Your task to perform on an android device: Before purchasing a 46pcs/set Ratchet Wrench Tools kit I want to read reviews of this wrench tool kit, so view all reviews of this wrench tool kit in the Joom app.
Image 0: 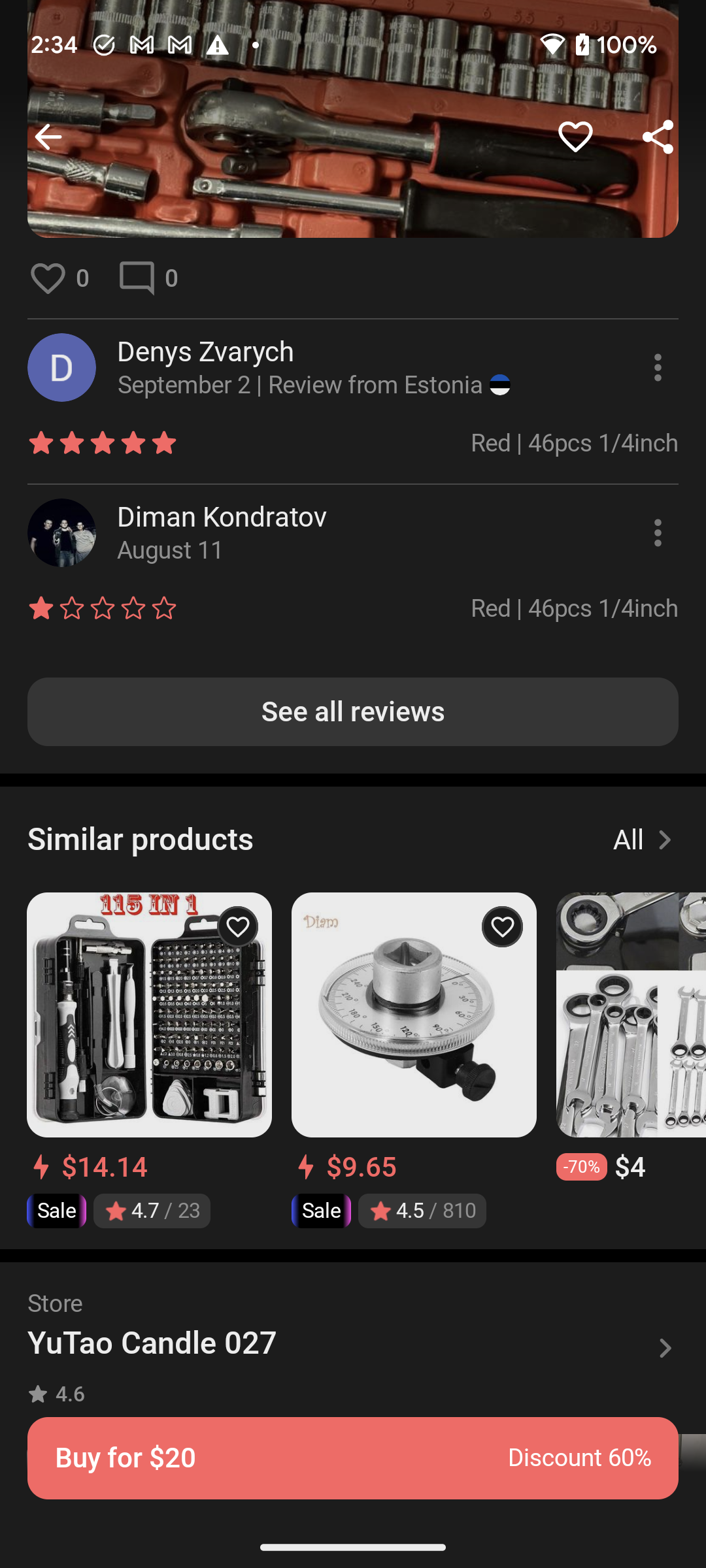
Click on the See all reviews button to view all reviews of this Wrench Tools kit.
Step 0: click (353, 711)
Image 1: 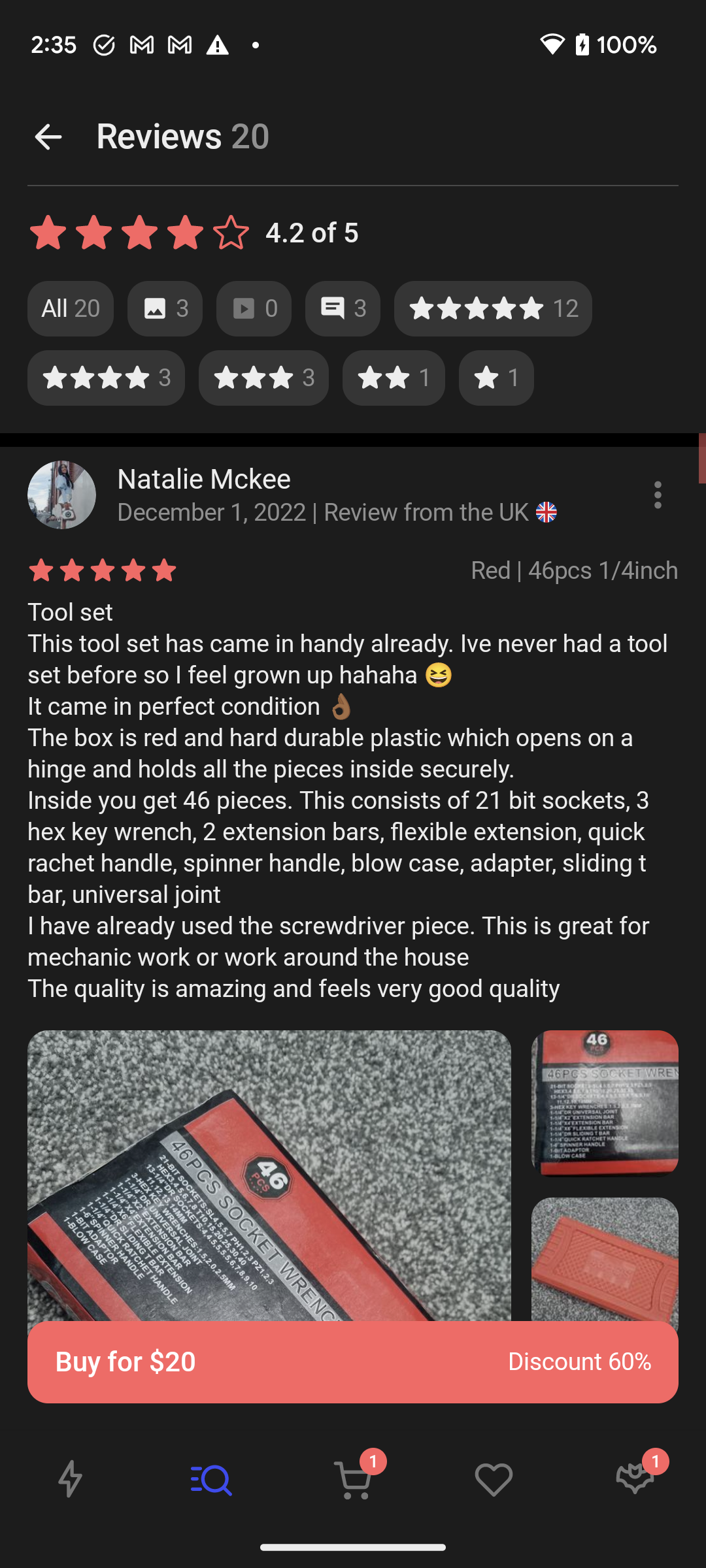
Scroll down to view more reviews.
Step 1: scroll down
Image 2: 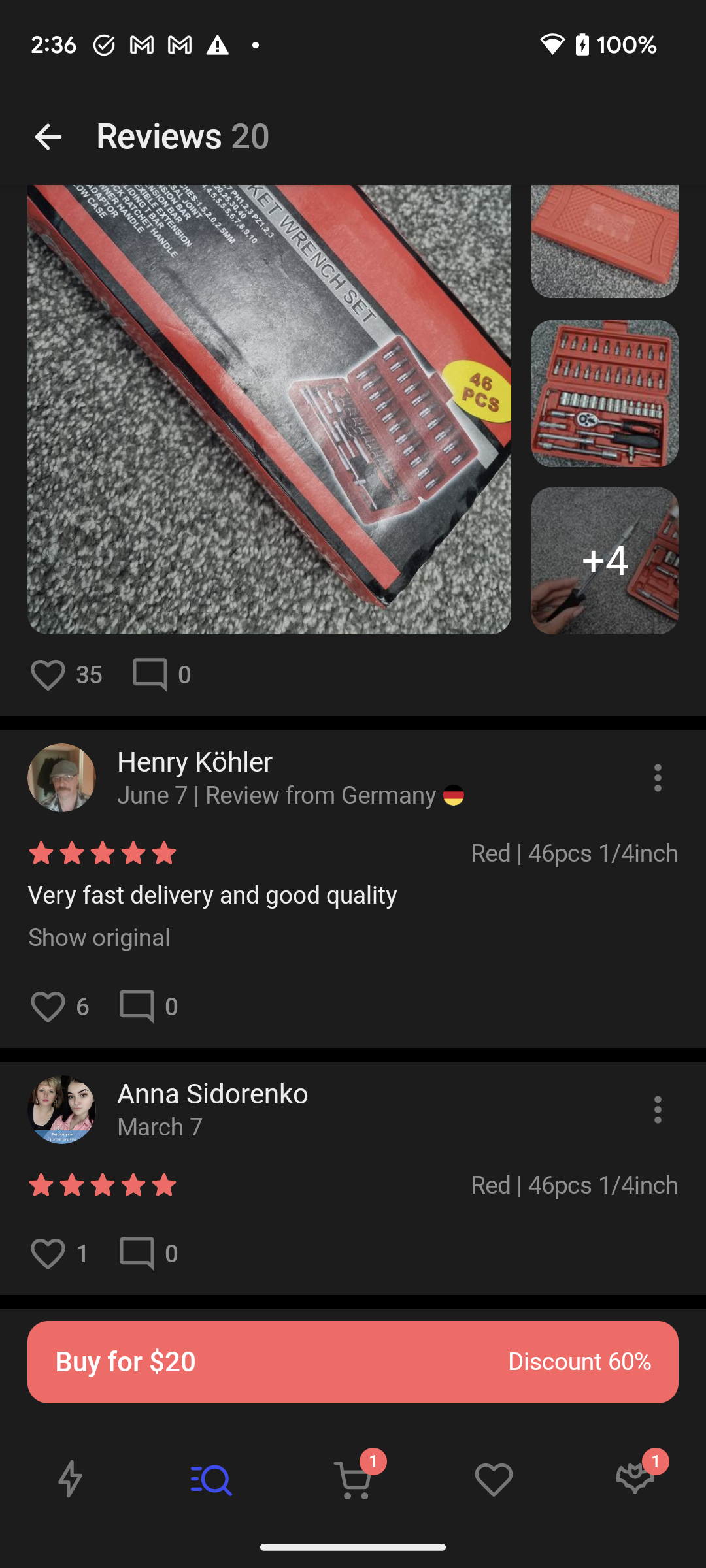
Scroll down to view more reviews.
Step 2: scroll down
Image 3: 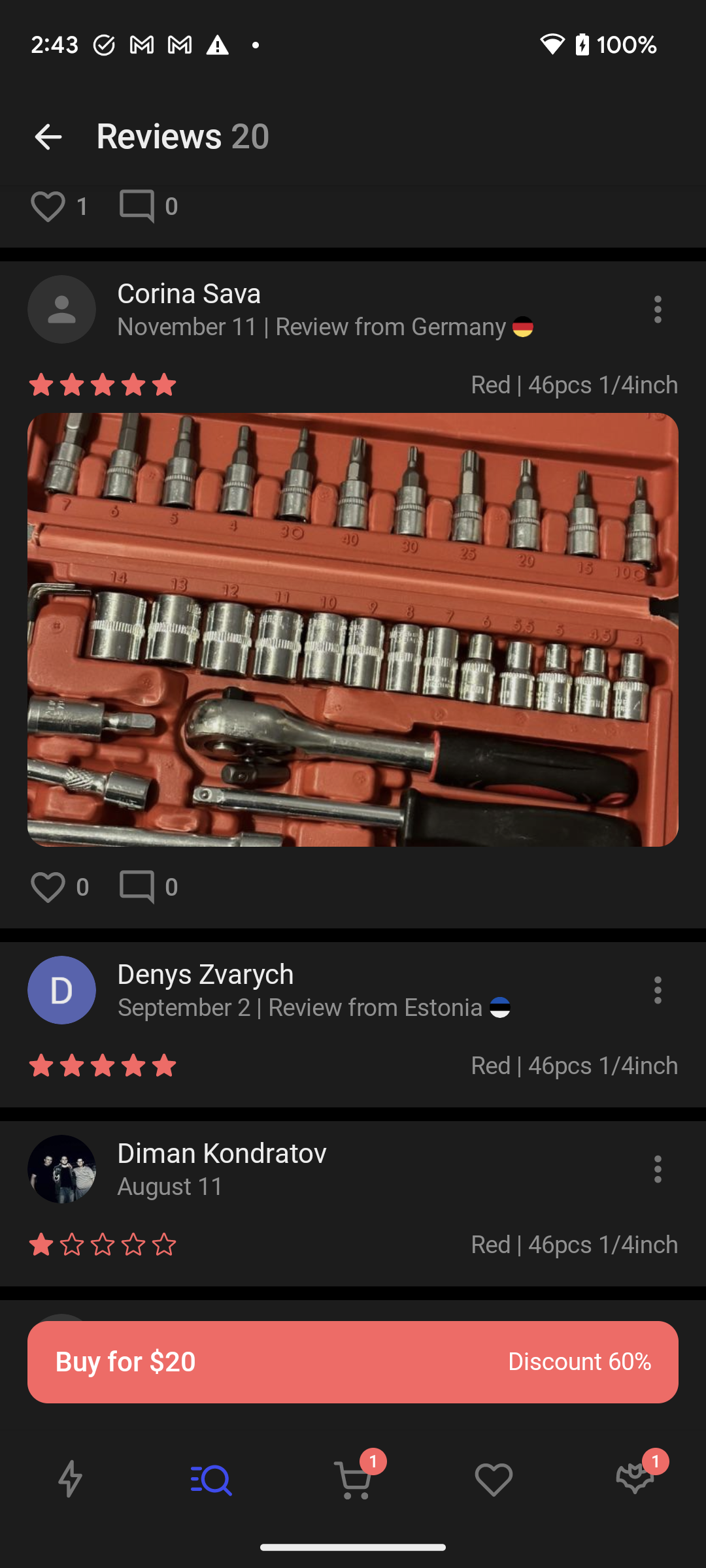
Scroll down to view more reviews.
Step 3: scroll down